Your task to perform on an android device: I want to be on time at every calendar event, so set the event notification to 15 minutes earlier .
Image 0: 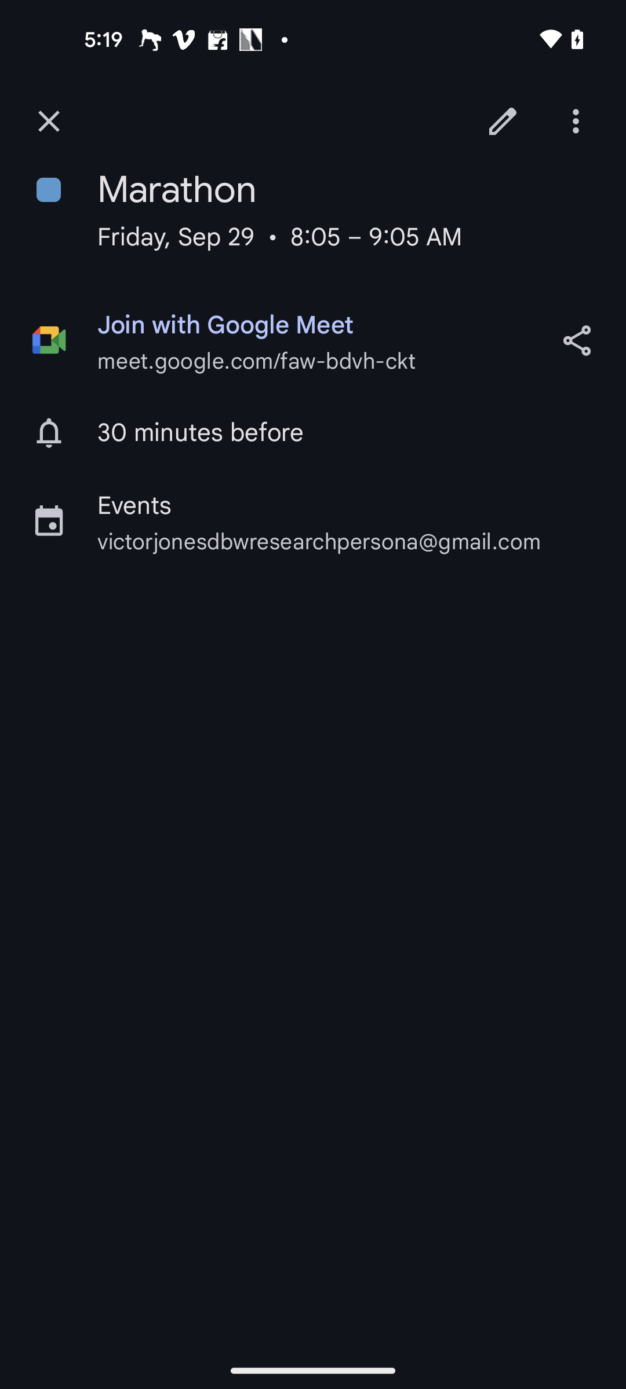
Get back to the previous page of the calendar app
Step 0: press back button
Image 2: 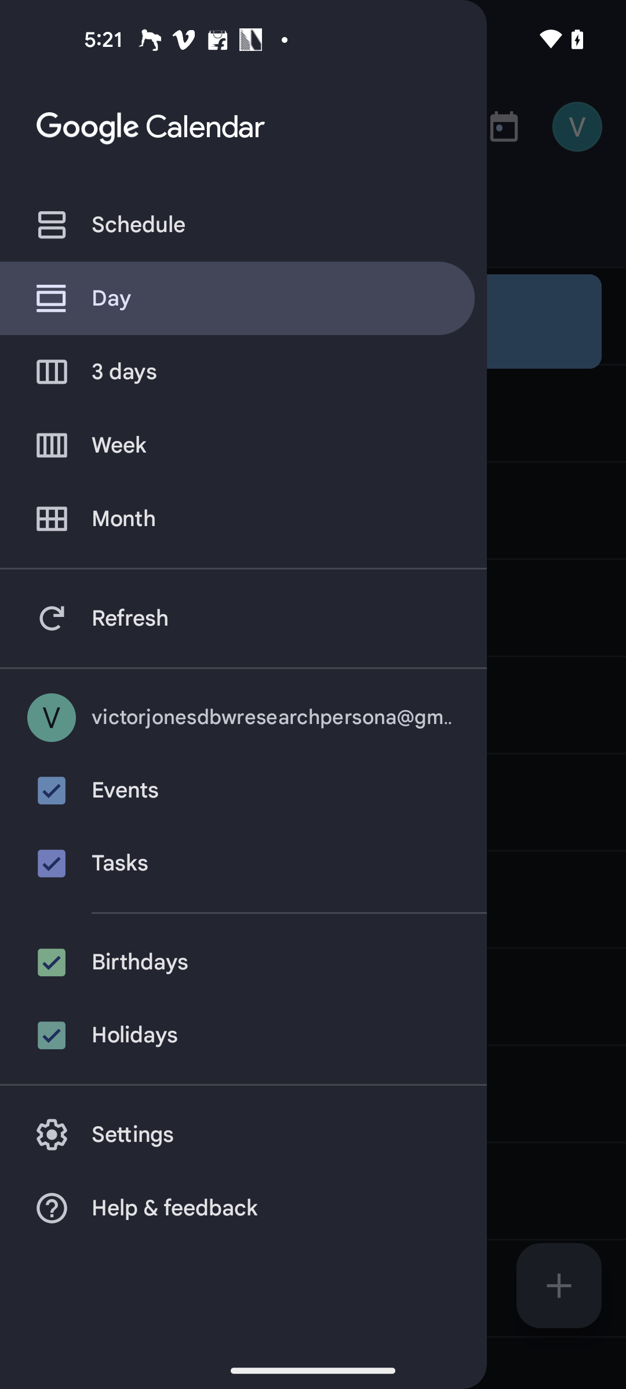
Go to the calendar settings 
Step 2: click (243, 1134)
Image 3: 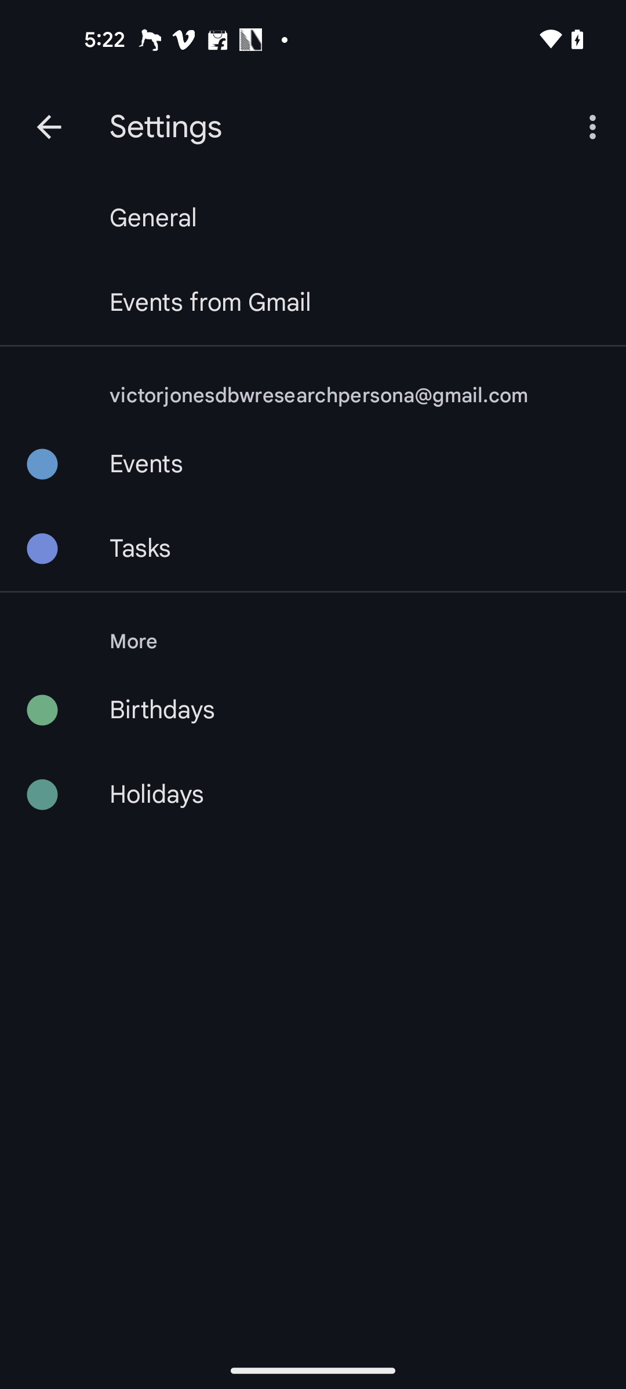
Click on the Events option
Step 3: click (146, 464)
Image 5: 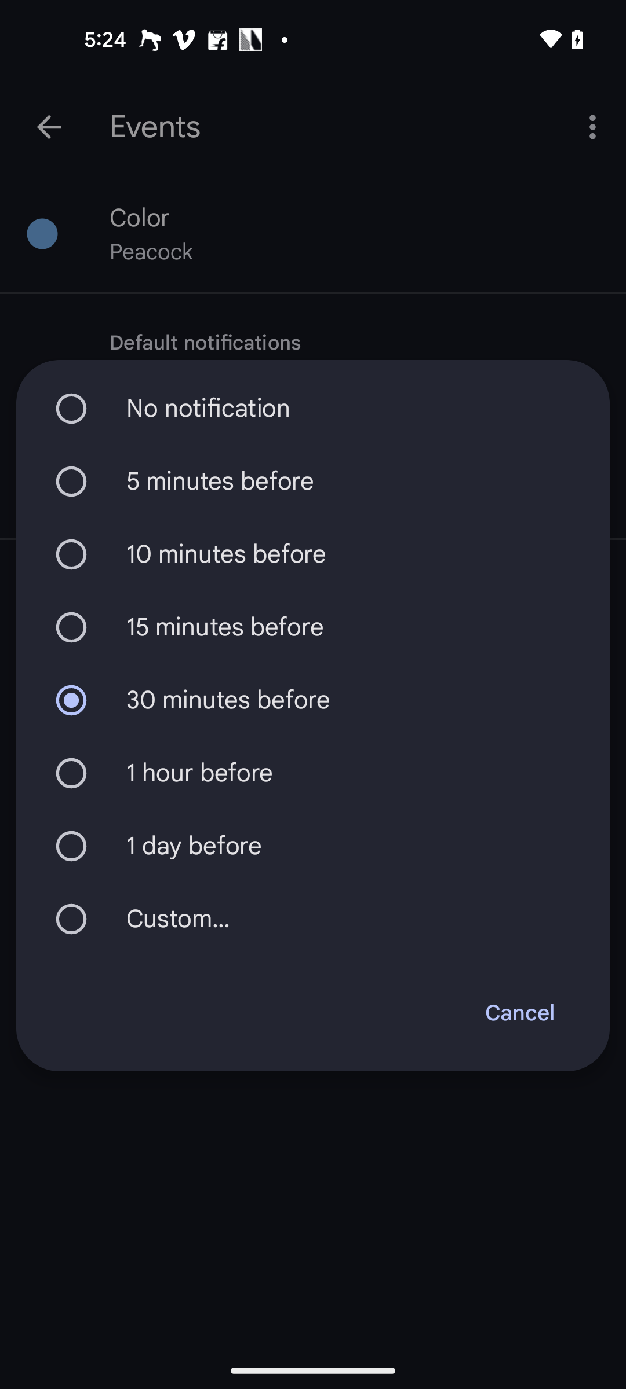
Select the 15 minutes before option
Step 5: click (312, 627)